Your task to perform on an android device: On the Trip.com app, search for a one-way flight from Hague Airport, Rotterdam, to Schiphol Airport, Amsterdam, on December 17 for one adult.
Image 0: 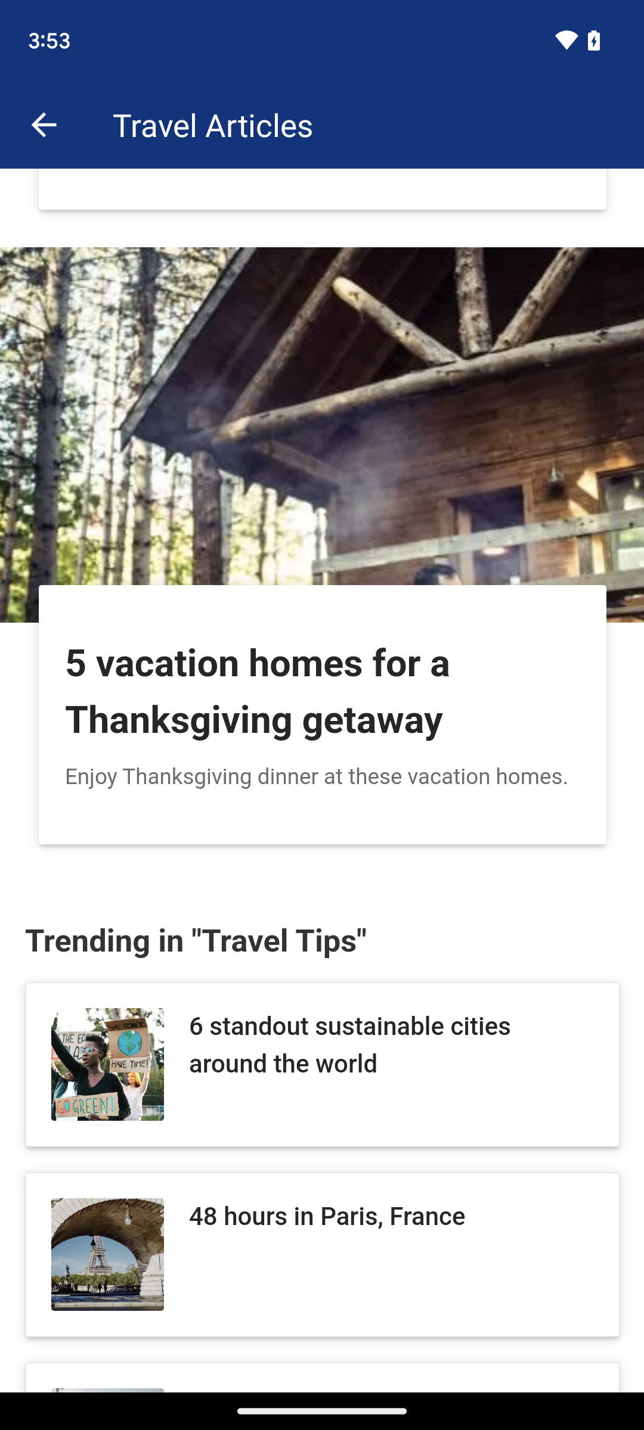
Open the Trip.com app.
Step 0: open app "Trip.com"
Image 1: 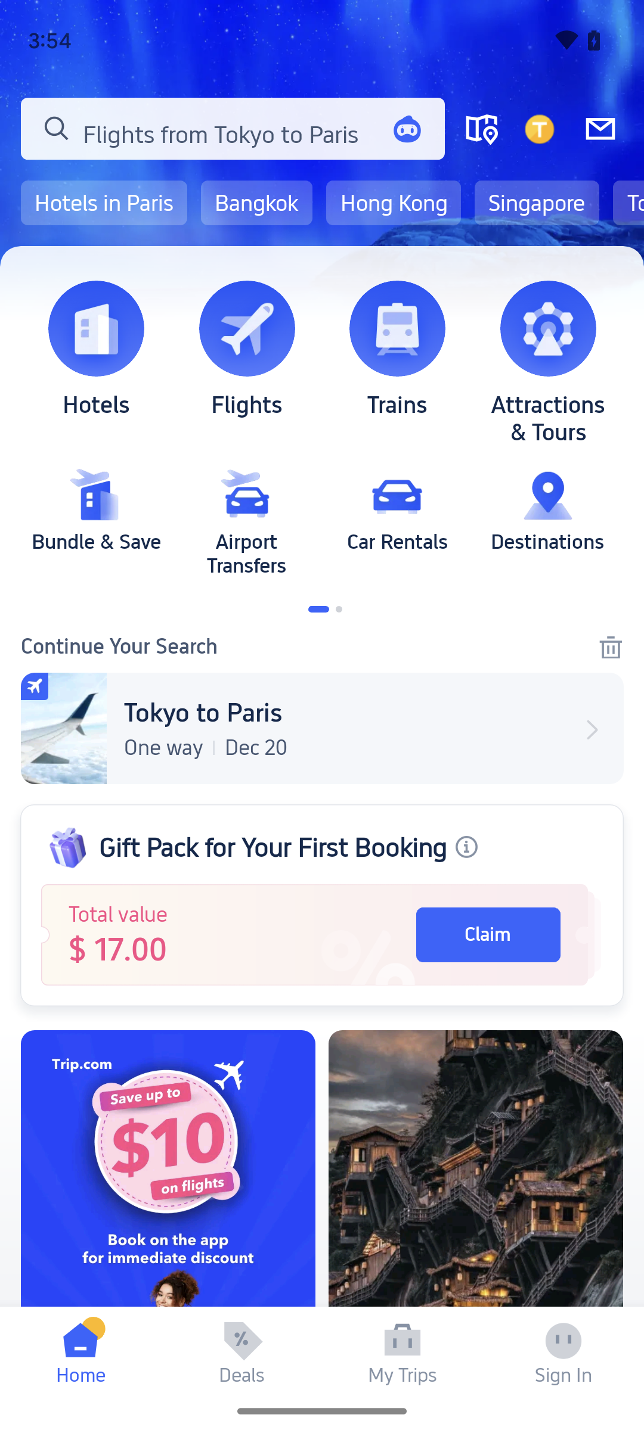
Click on the Flights icon at the top of the screen.
Step 1: click (247, 328)
Image 2: 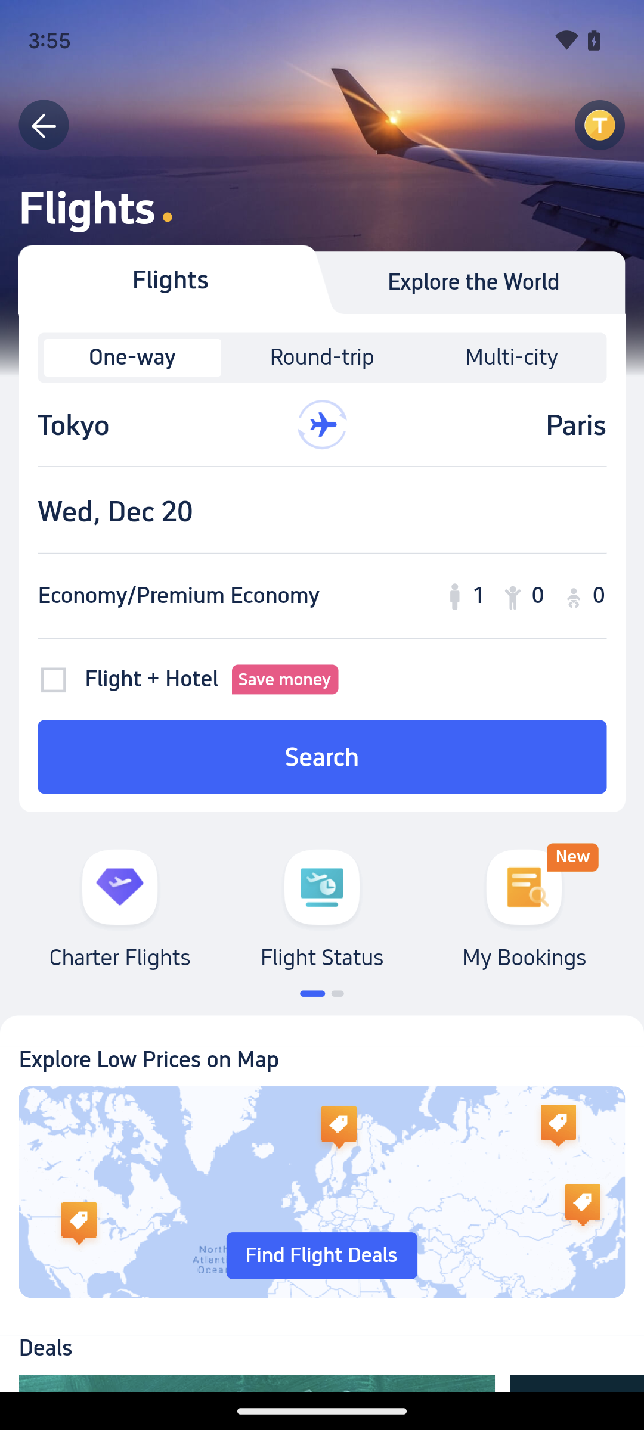
Click on the Where from.
Step 2: click (157, 424)
Image 3: 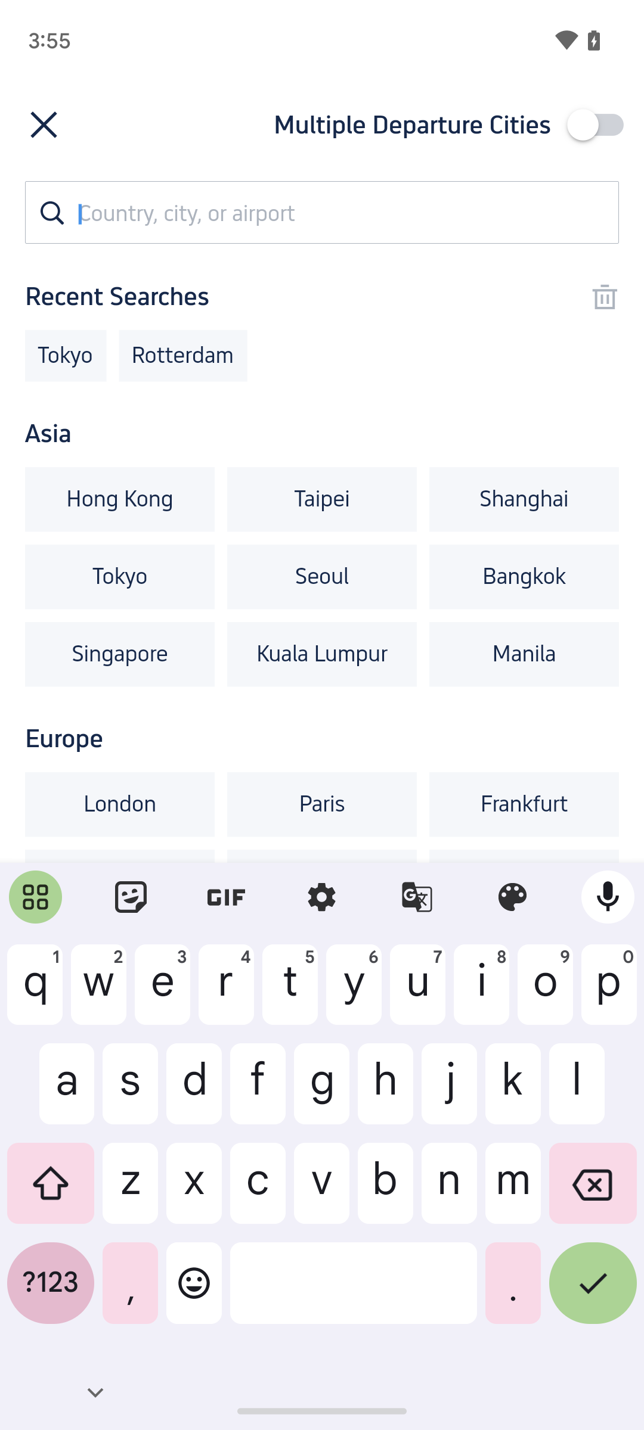
Type in Rotterdam.
Step 3: type "Rotterdam"
Image 4: 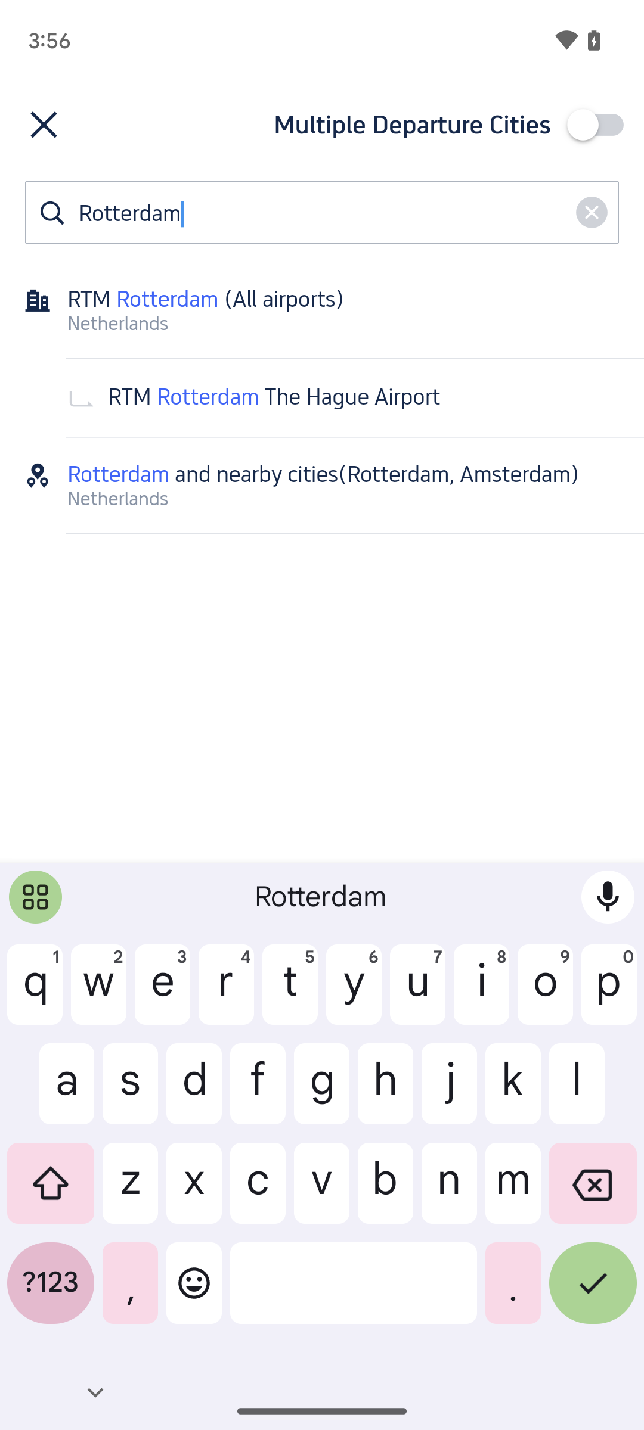
Click on the RTM Rotterdam The Hague Airport.
Step 4: click (322, 398)
Image 5: 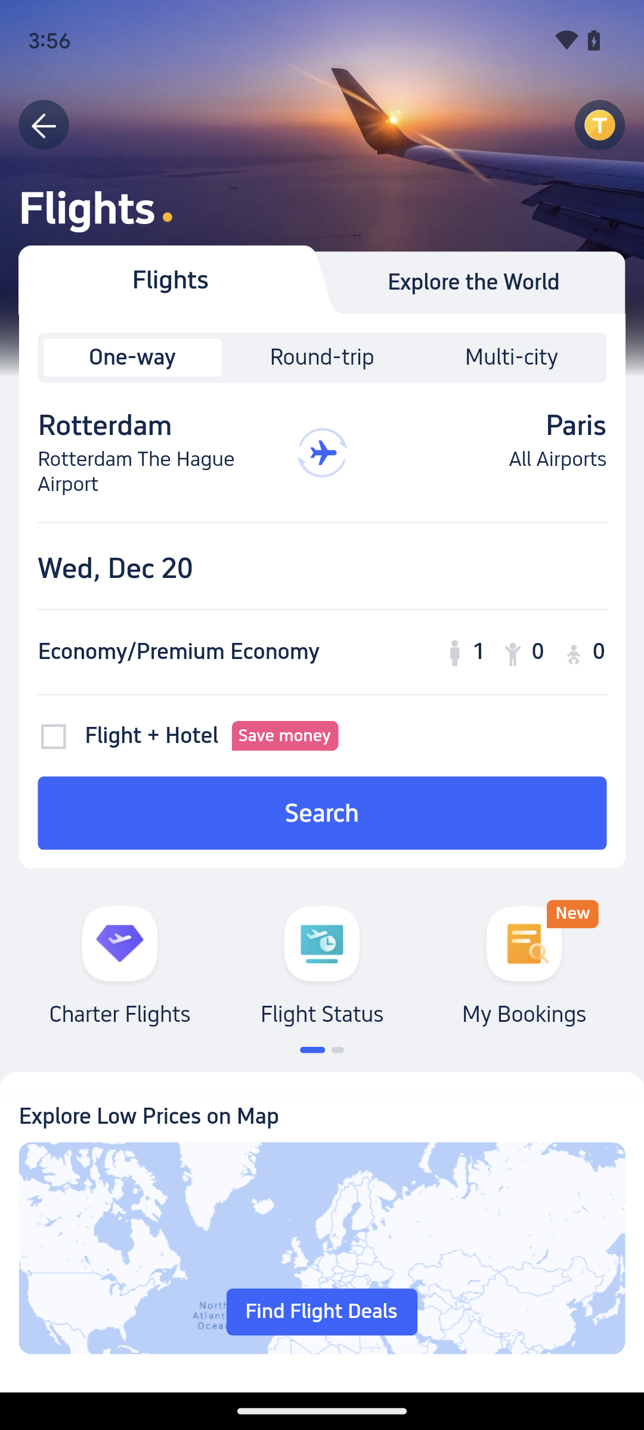
Click on the Where to tab.
Step 5: click (486, 452)
Image 6: 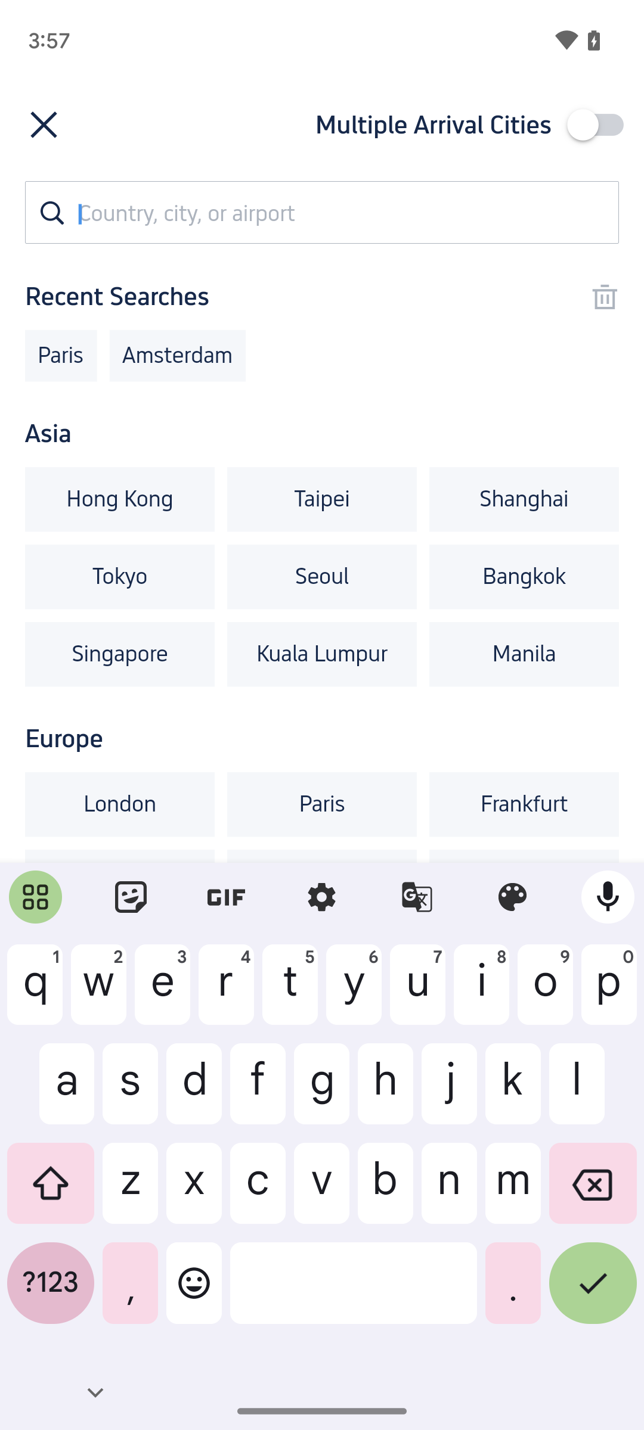
Type in Amsterdam.
Step 6: type "Amsterdam"
Image 7: 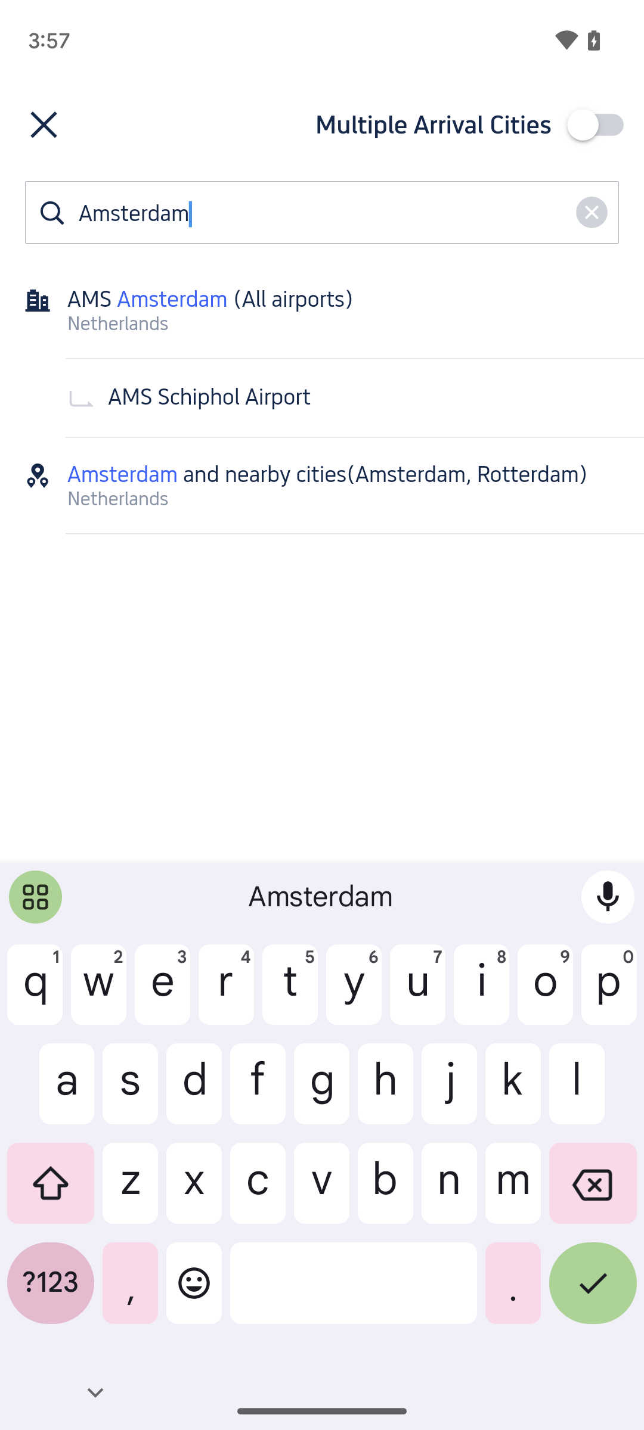
Click on AMS Schiphol Airport.
Step 7: click (322, 398)
Image 8: 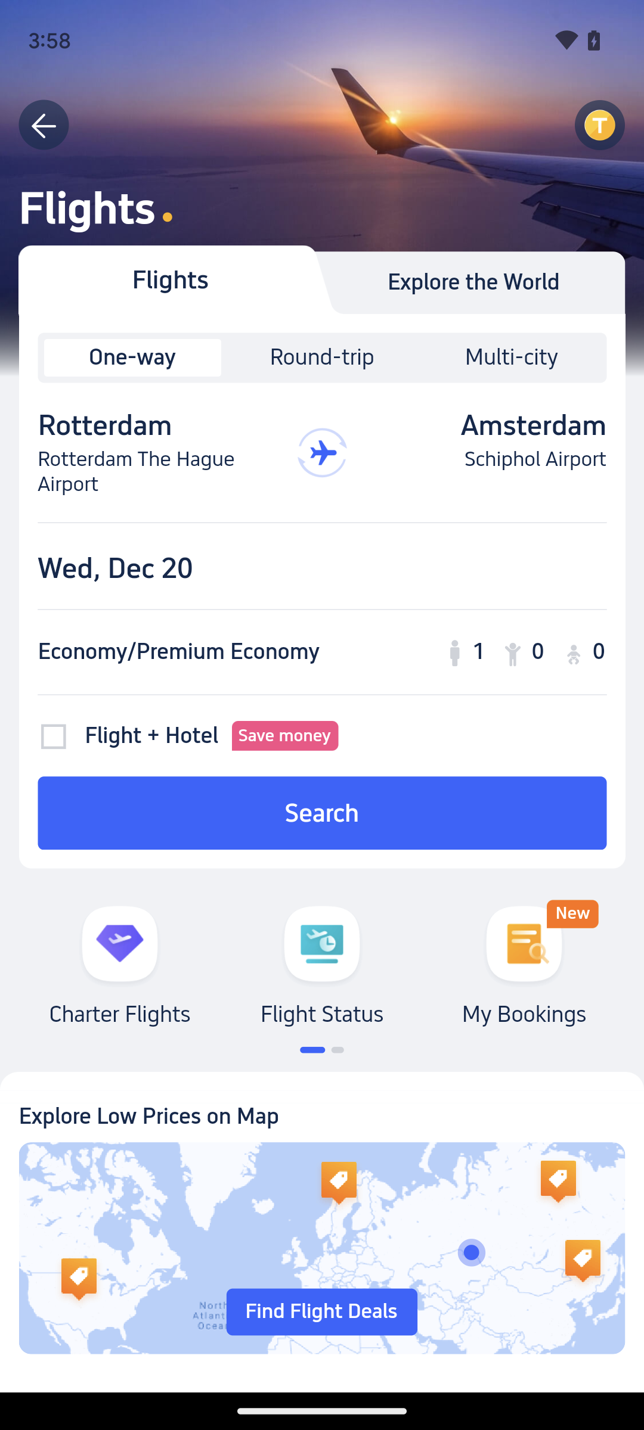
Click on the date tab.
Step 8: click (322, 566)
Image 9: 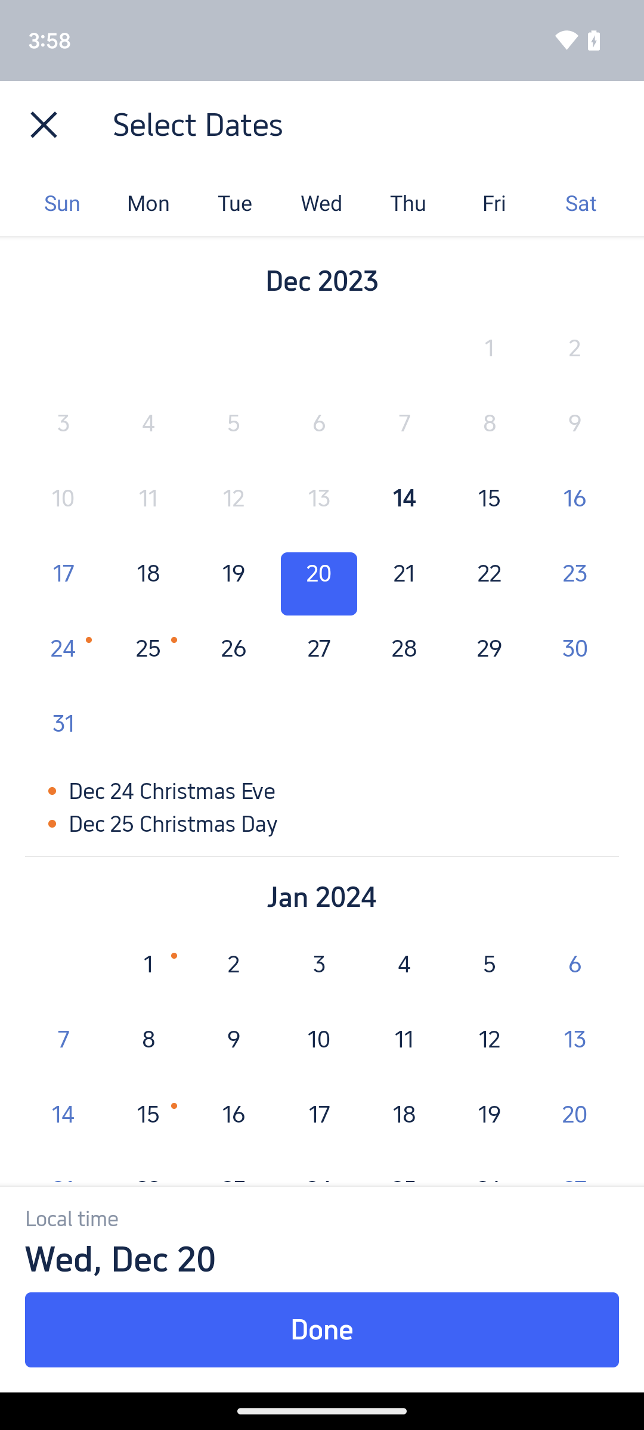
Select the 17th December.
Step 9: click (63, 581)
Image 10: 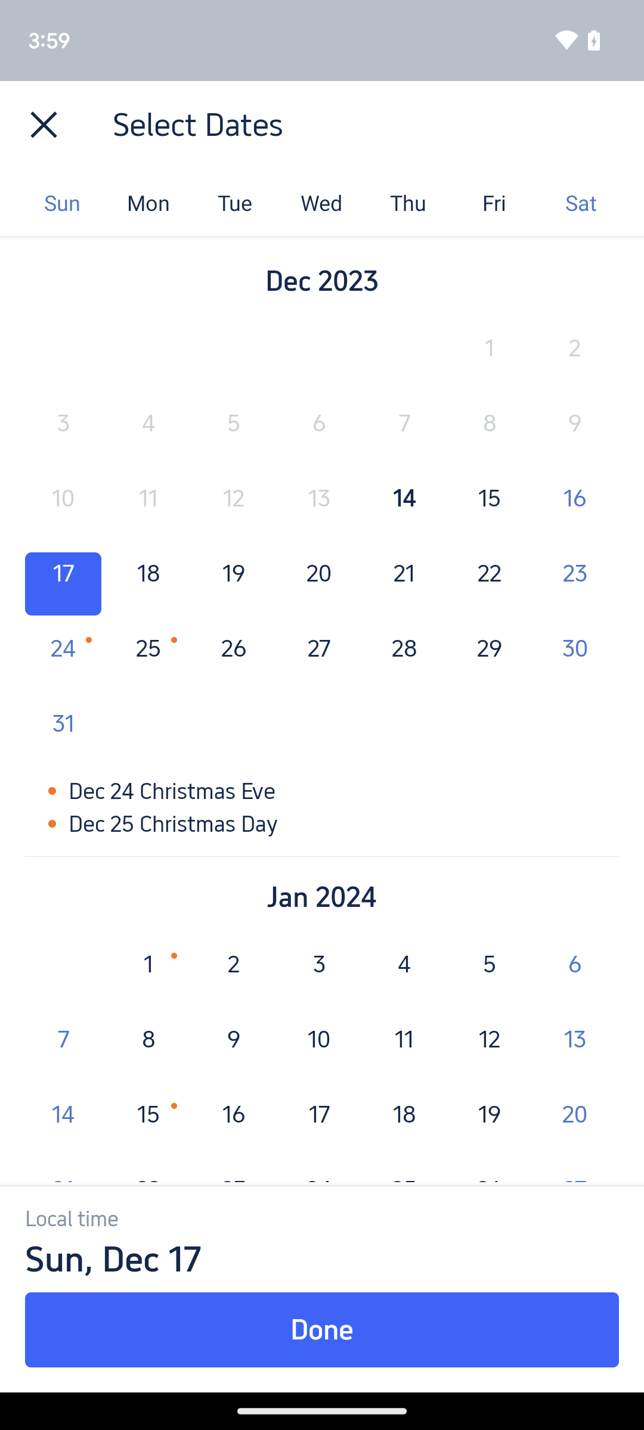
Click on the Done at the bottom of the screen.
Step 10: click (322, 1330)
Image 11: 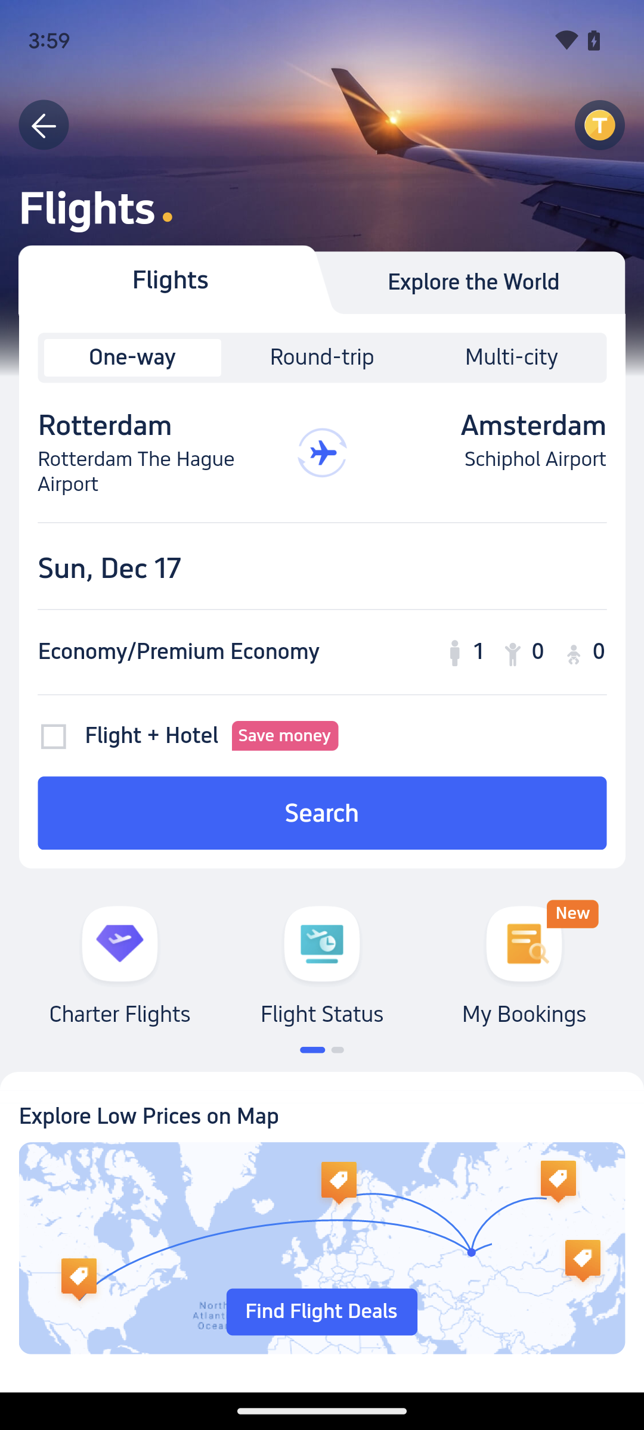
Click on the Search tab.
Step 11: click (321, 813)